Your task to perform on an android device: I want to view property details that I want to buy tomorrow in Paris, and it may be next Friday on the Housing app.
Image 0: 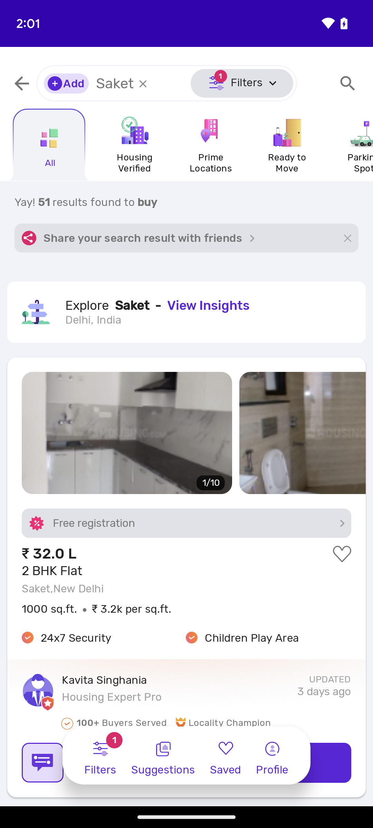
Tap on the first propertie present on the screen.
Step 0: click (186, 433)
Image 1: 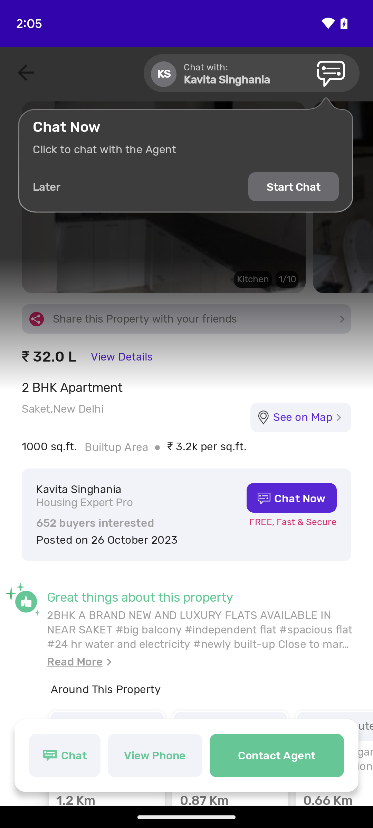
Scroll up to view more details.
Step 1: scroll down
Image 2: 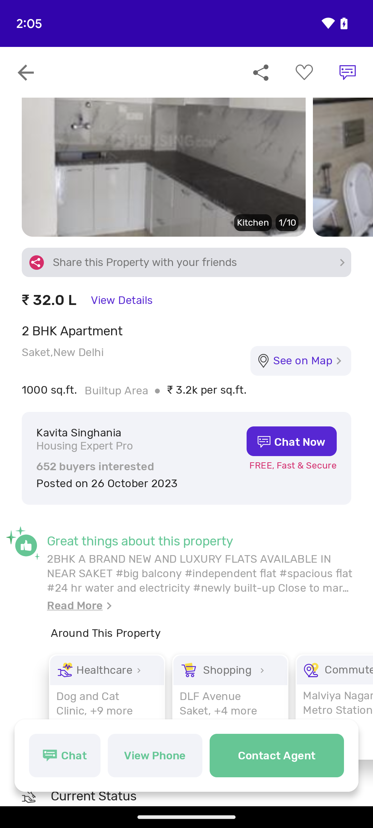
Scroll up to view more details.
Step 2: wait